Your task to perform on an android device: I wanted  to view my saved place where I frequently go and desire to go.
Image 0: 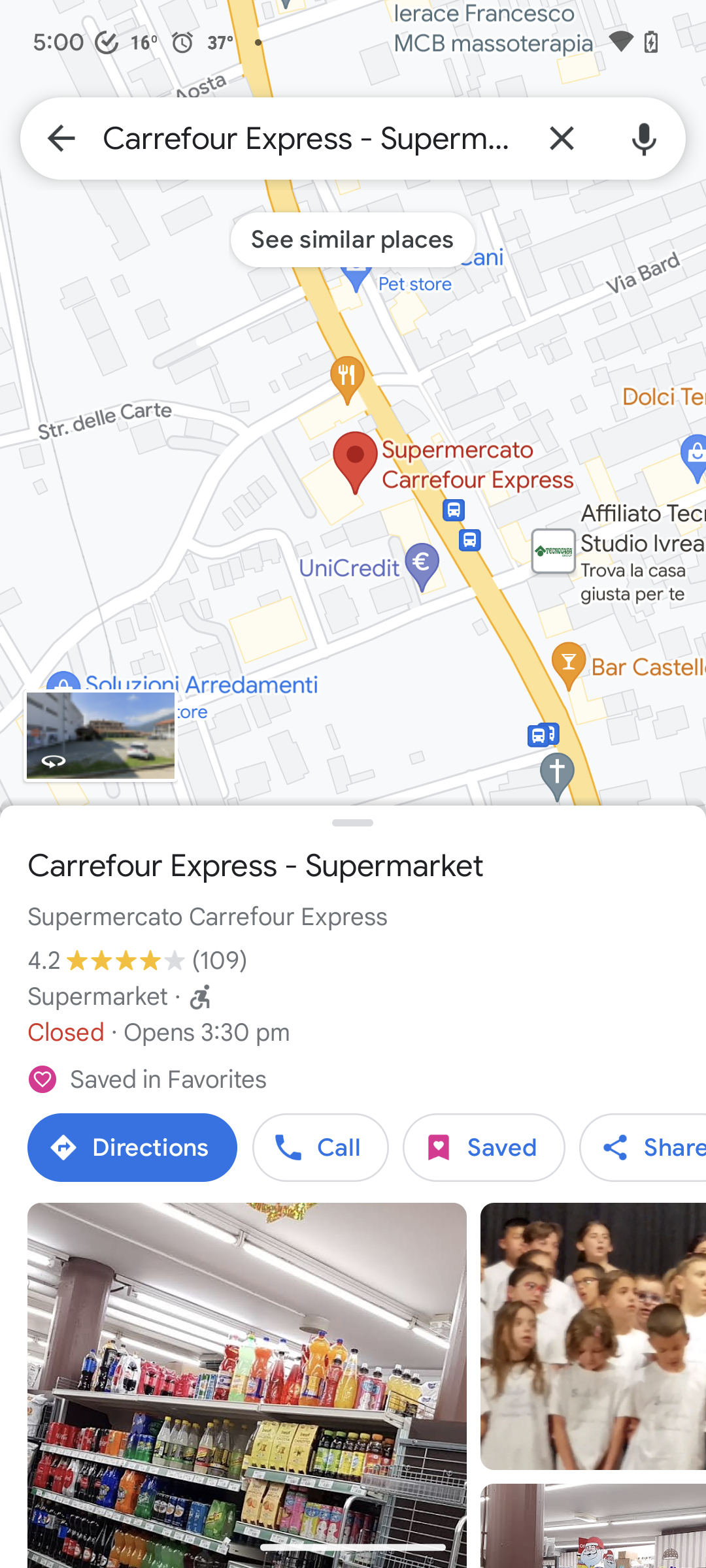
Go back to the previous screen
Step 0: press back button
Image 1: 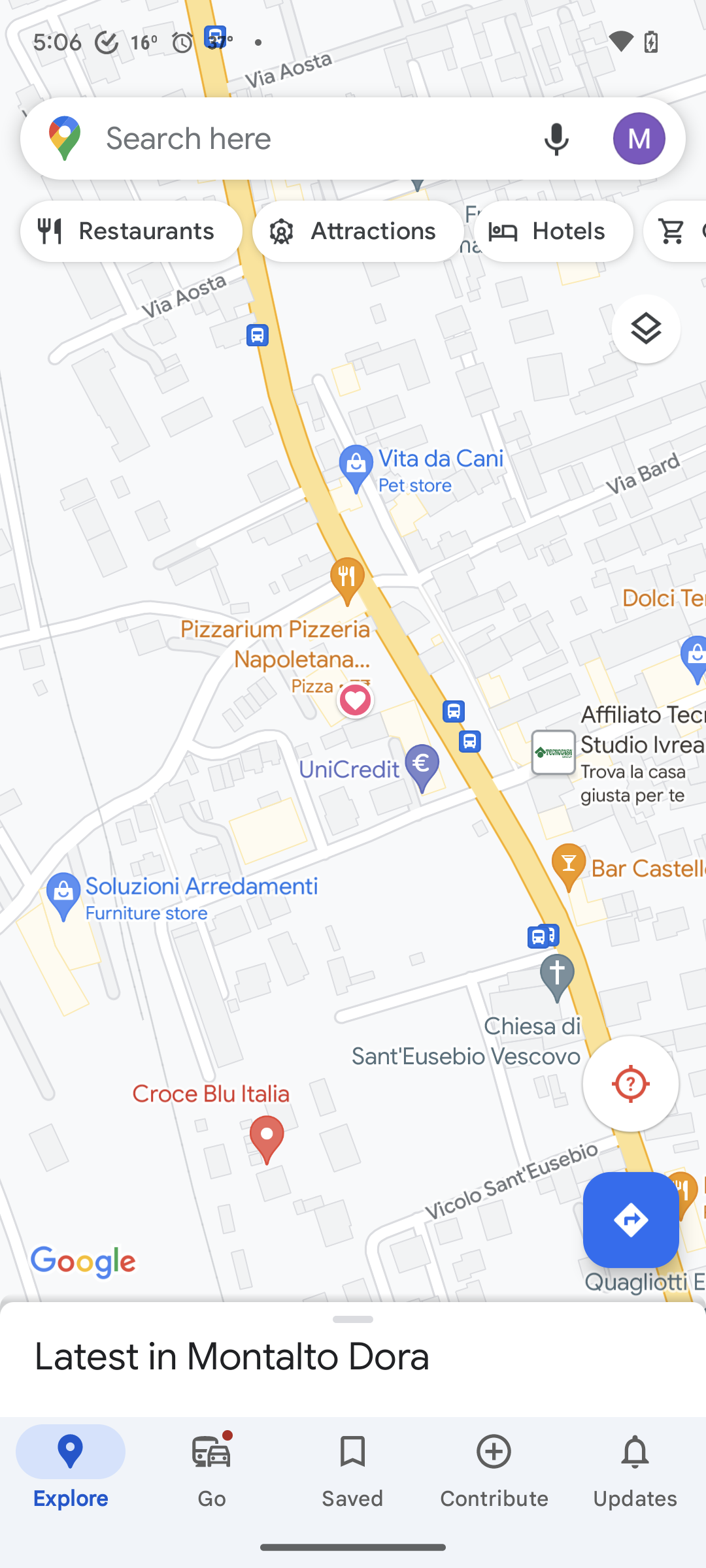
Click on the saved tab at the bottom of the screen
Step 1: click (322, 1477)
Image 2: 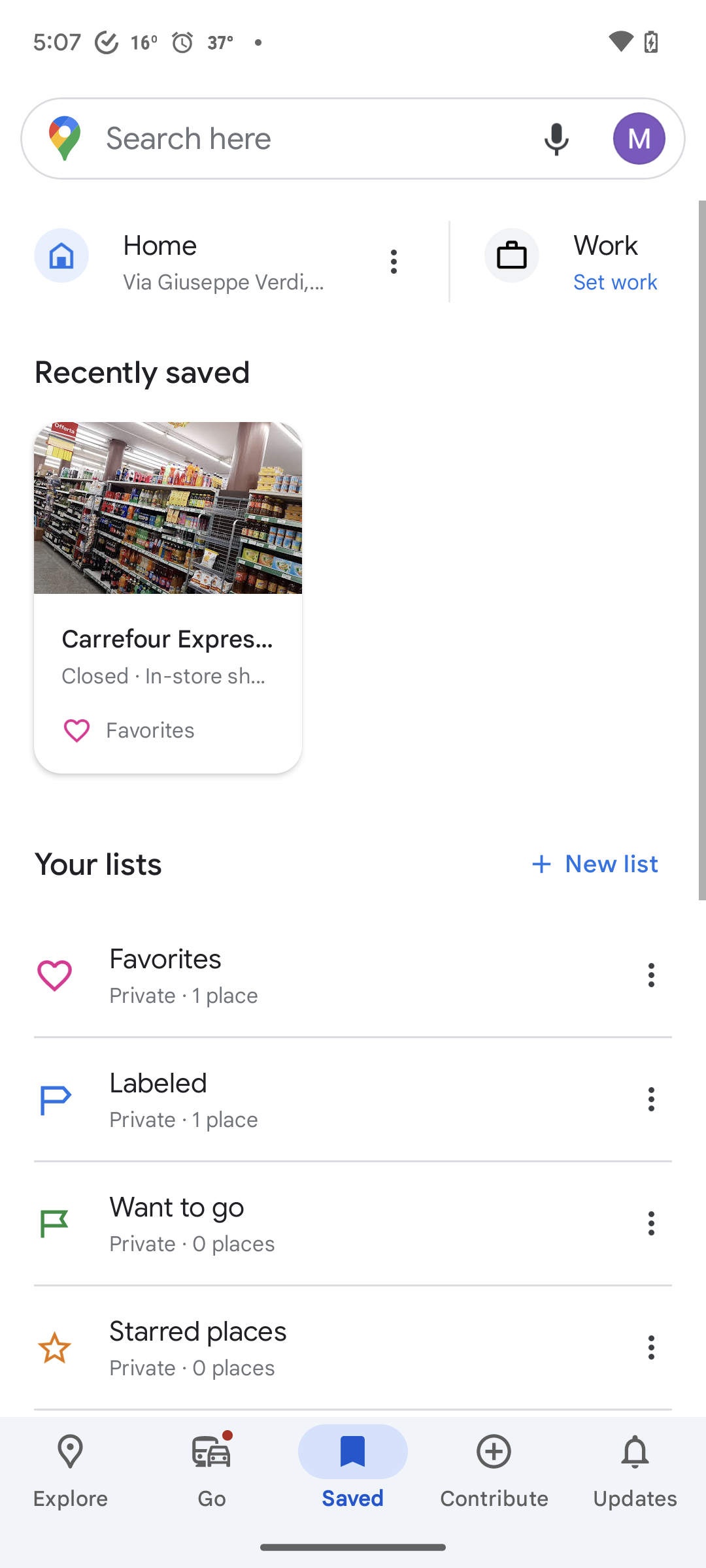
Click on the favorites list 
Step 2: click (353, 975)